Your task to perform on an android device: using a easy voice recorder app i want to record a birthday wish for my friends upcoming birthday party
Image 0: 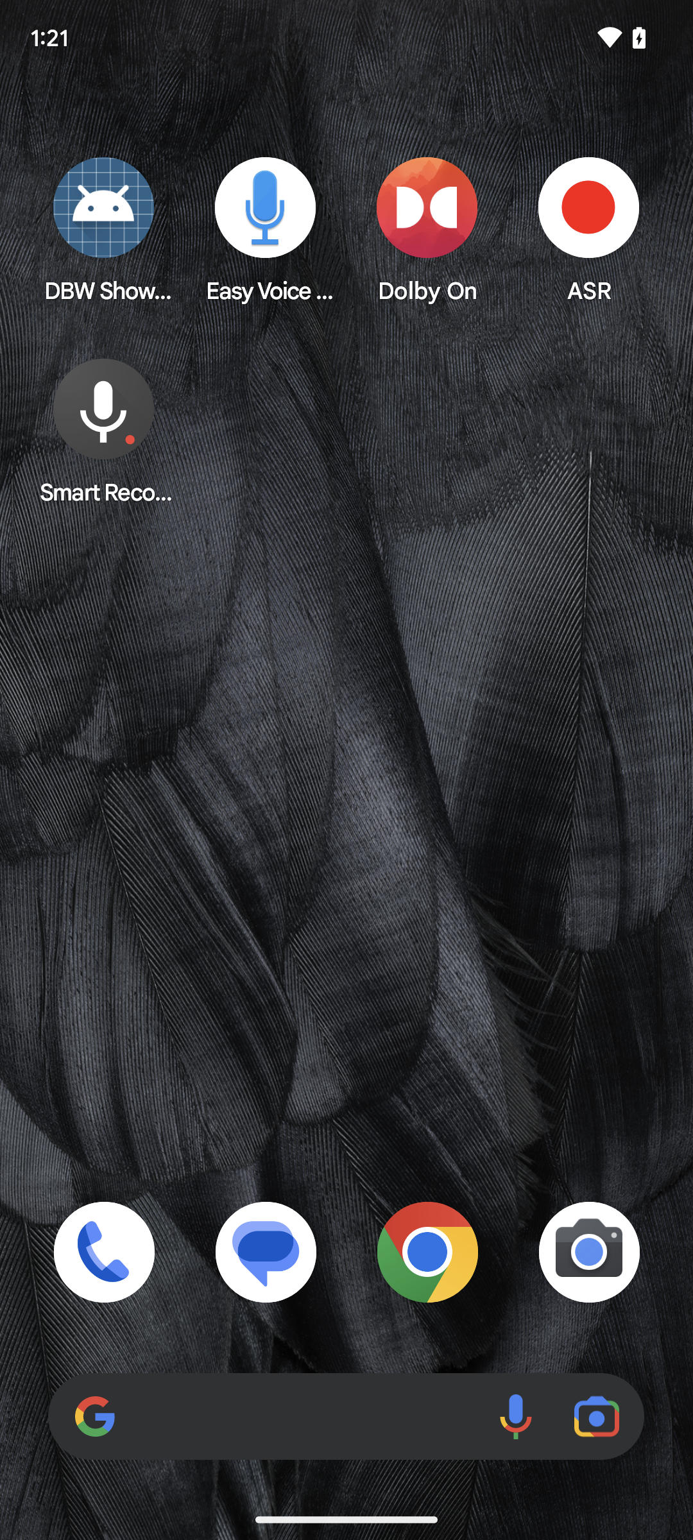
click easy voice recorder at the screen to open an application
Step 0: open app "Easy Voice Recorder"
Image 1: 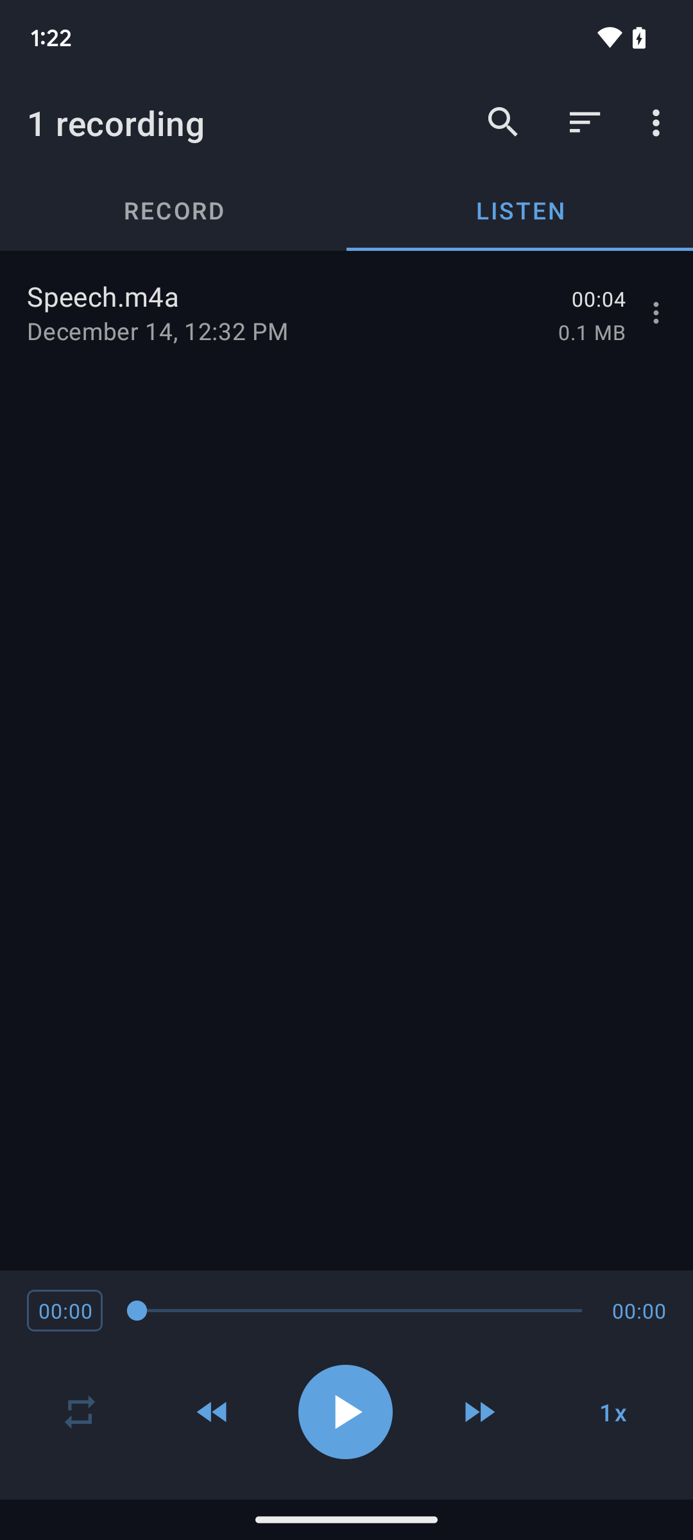
click on record option at top the screen to record an audio
Step 1: click (173, 210)
Image 2: 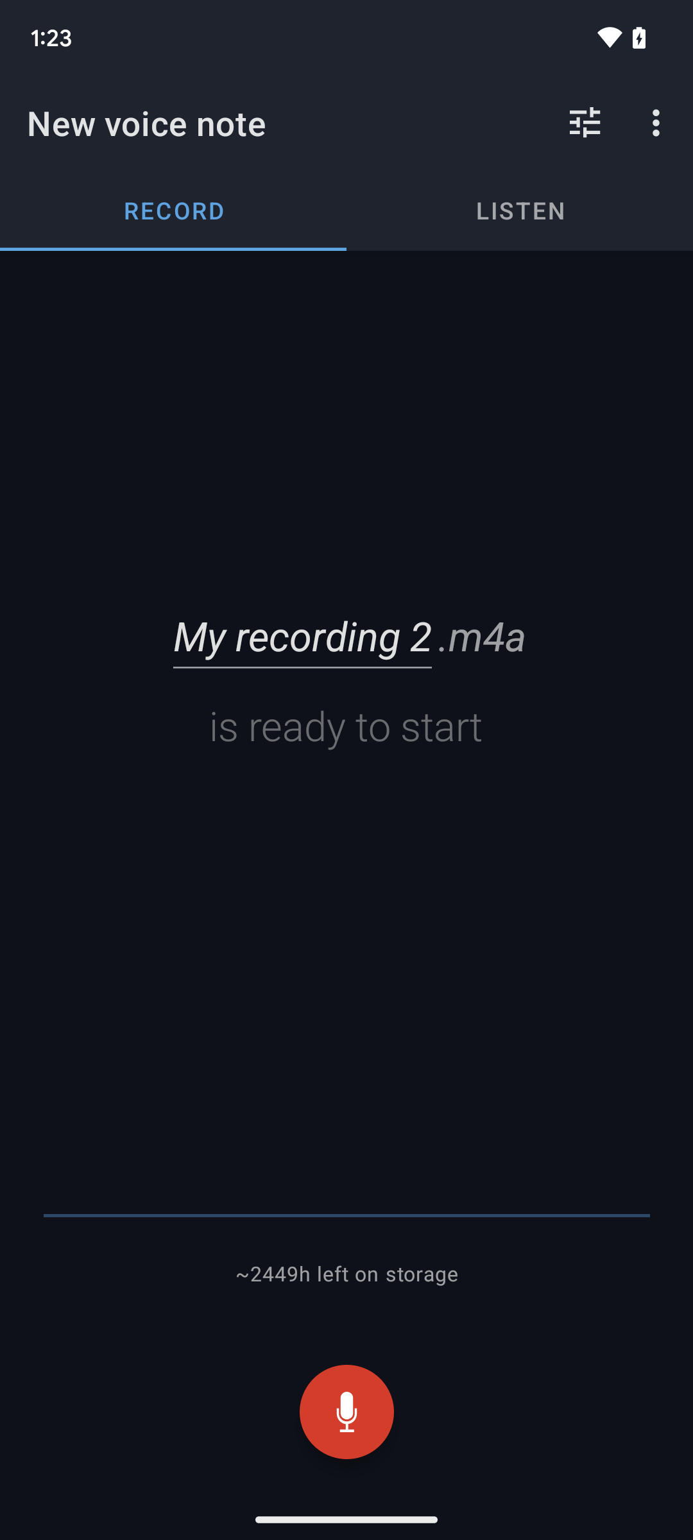
click on microphone icon at the lower center of the screen to start recording 
Step 2: click (346, 1412)
Image 3: 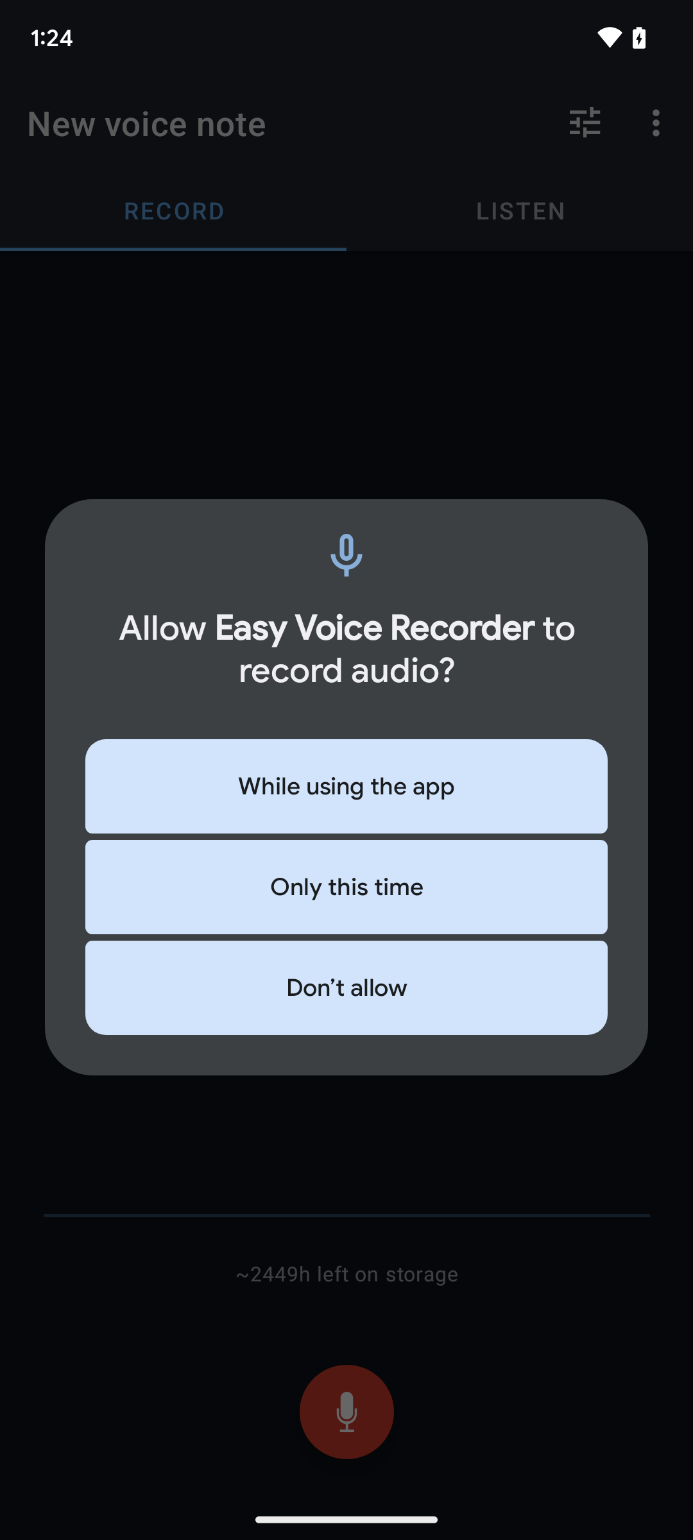
to the window pop up click on second option ( only this time) at the screen 
Step 3: click (346, 887)